Your task to perform on an android device: I should remove the Taskeet app's Travel Locations reminder as I no longer require it.
Image 0: 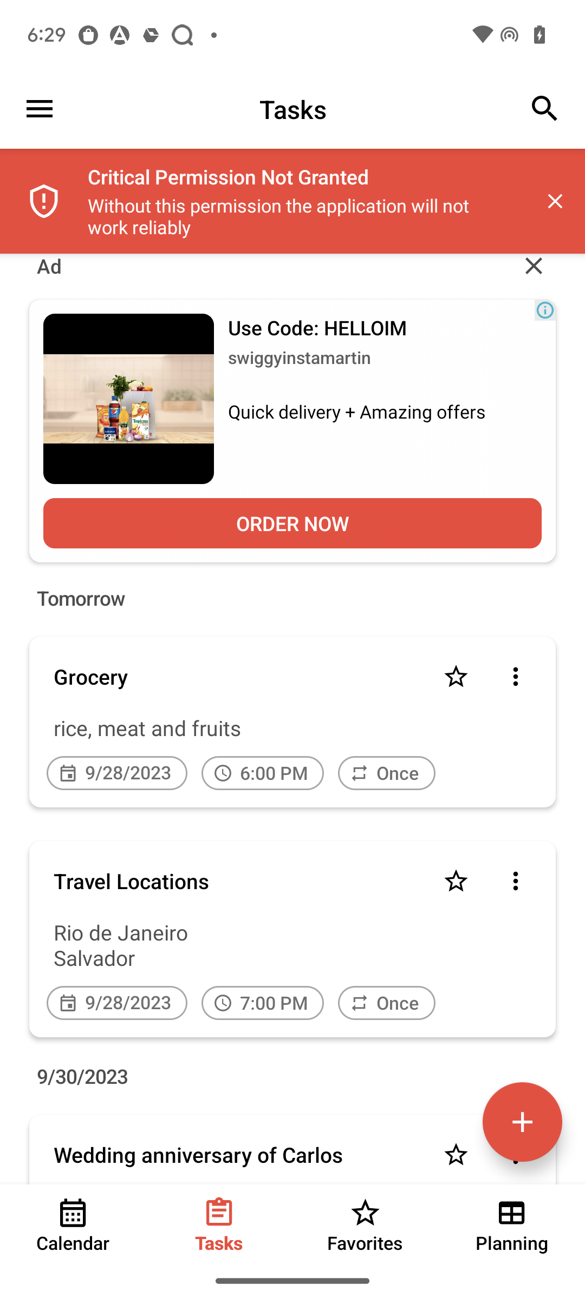
Click on the three dot icon of Travel Location
Step 0: click (513, 880)
Image 1: 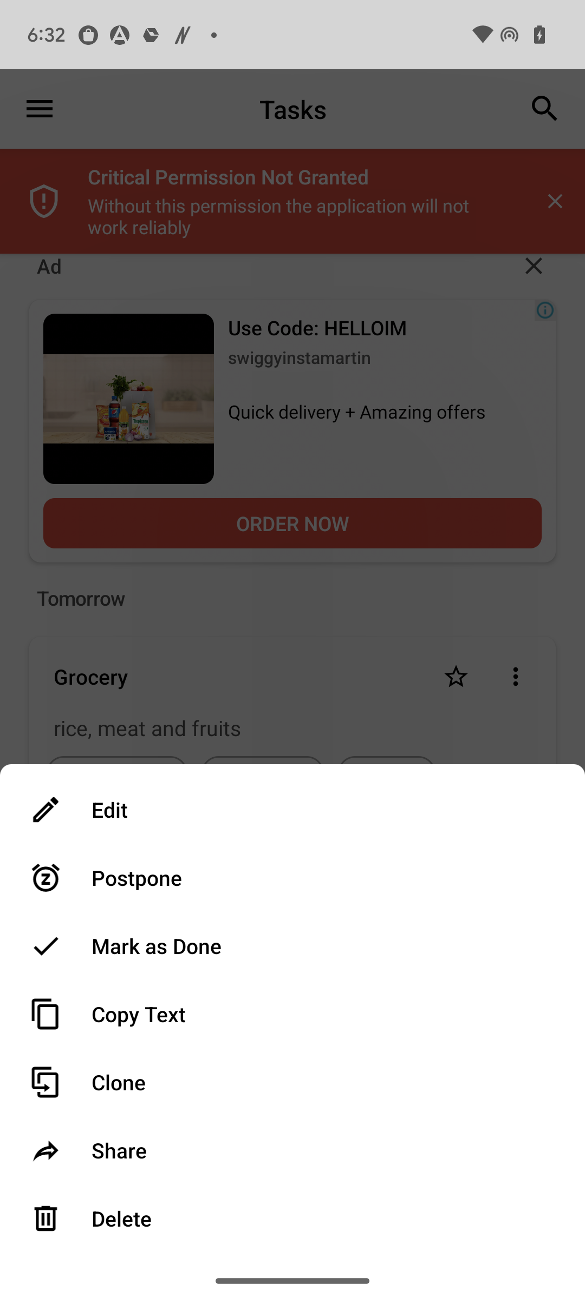
Click on the Delete option
Step 1: click (73, 1224)
Image 2: 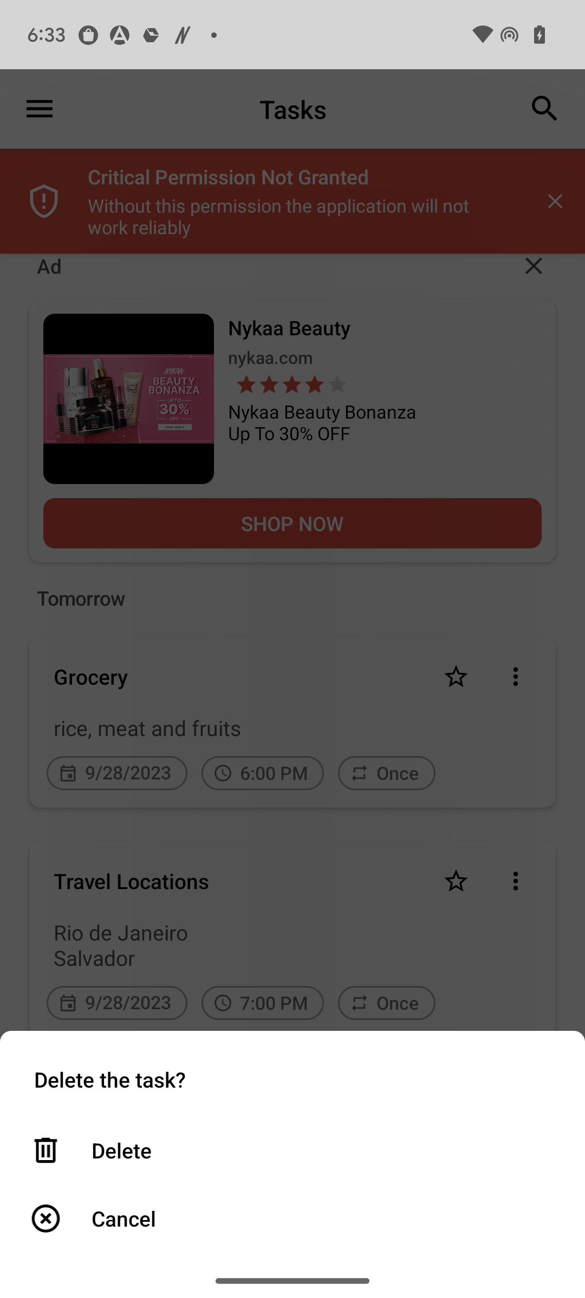
click on Delete
Step 2: click (327, 1150)